Your task to perform on an android device: I want to adjust the font size to at least 2 scales because the present font size is difficult to read on the Amazon Kindle app
Image 0: 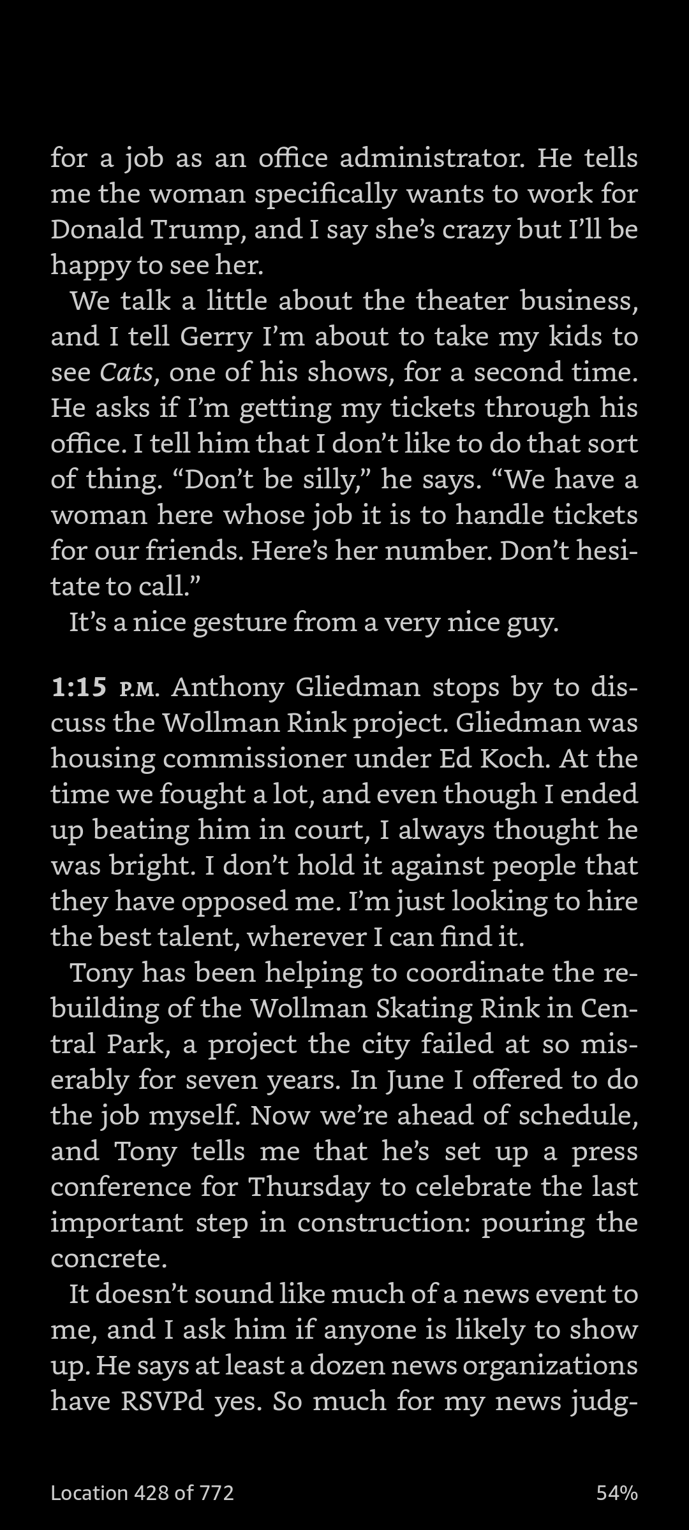
Click on the page
Step 0: click (344, 765)
Image 1: 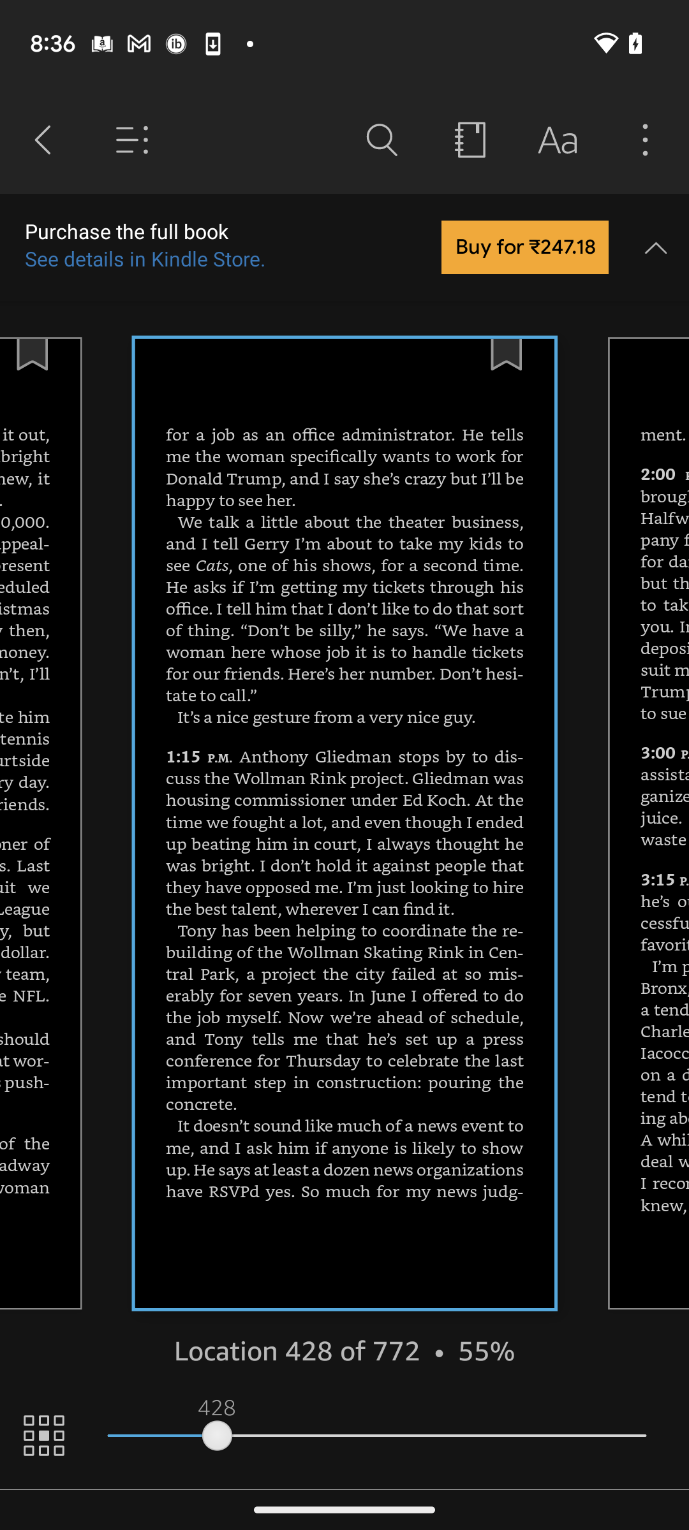
Click on the font icon 
Step 1: click (557, 140)
Image 2: 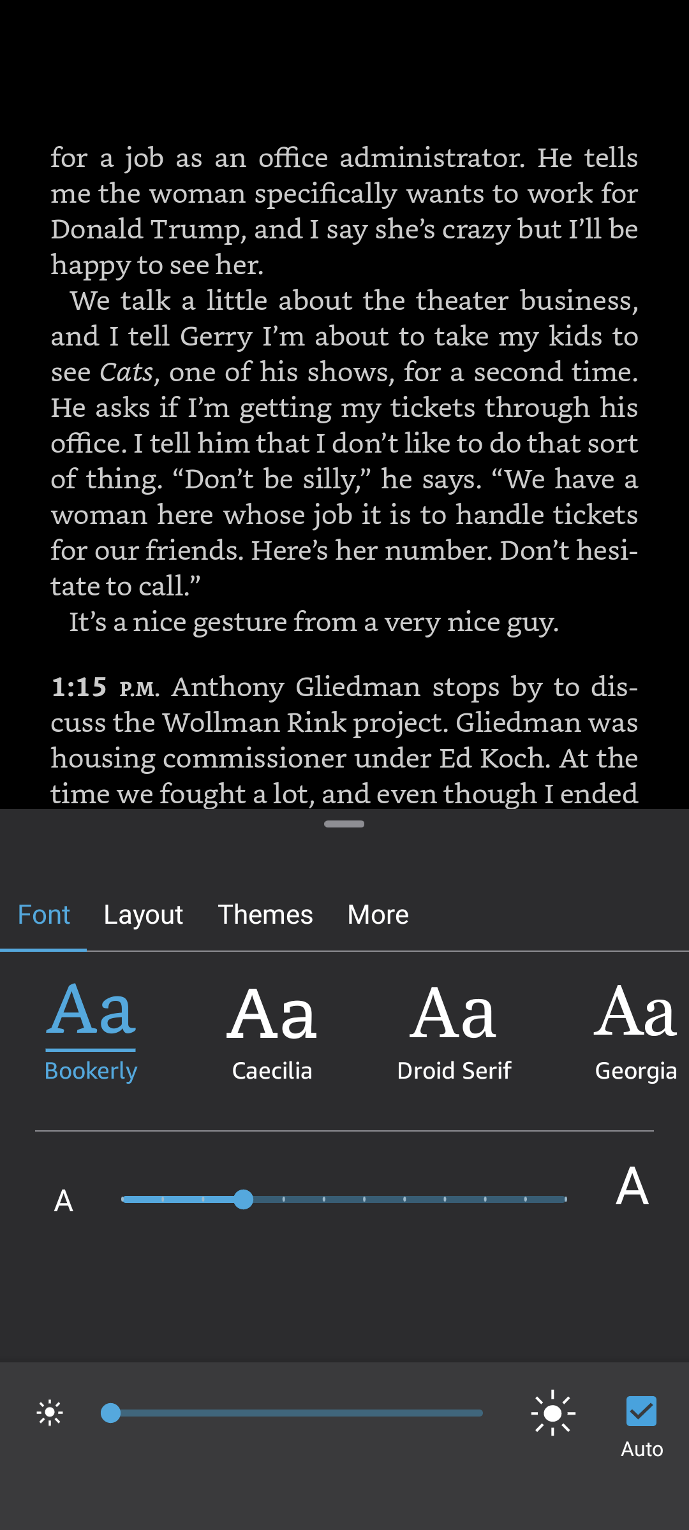
Click on the font scale 
Step 2: click (344, 1199)